Your task to perform on an android device: Open the MakeMyTrip app, I am planning to create a Solo trip plan to Honolulu, Hawaii from Jan. 24, 2024 to Jan. 29, 2024 so I want to Find flights from Detroit to Honolulu, Hawaii from Jan. 24, 2024 to Jan. 29, 2024.
Image 0: 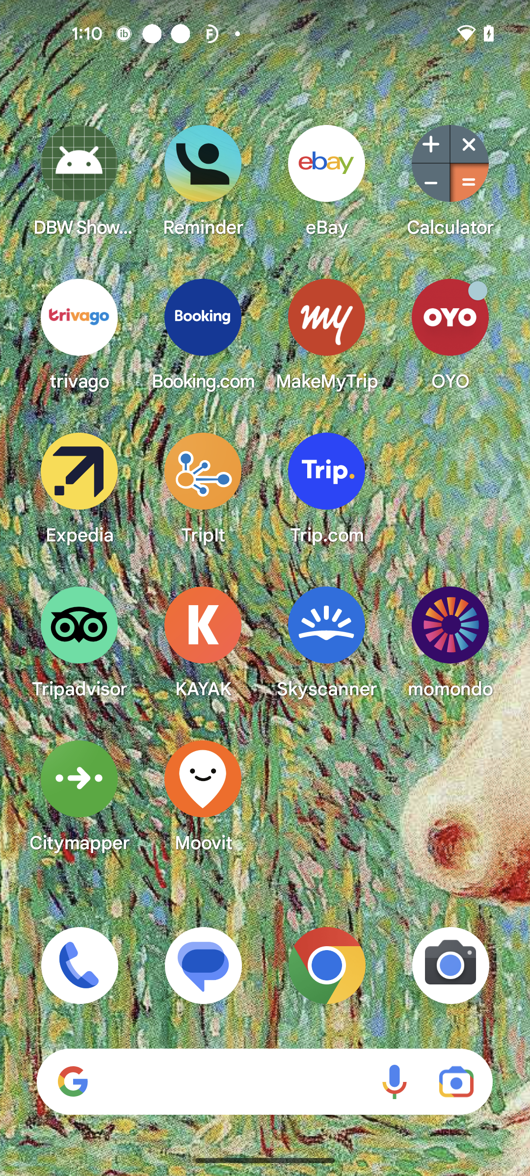
Open the MakeMyTrip app
Step 0: open app "MakeMyTrip"
Image 2: 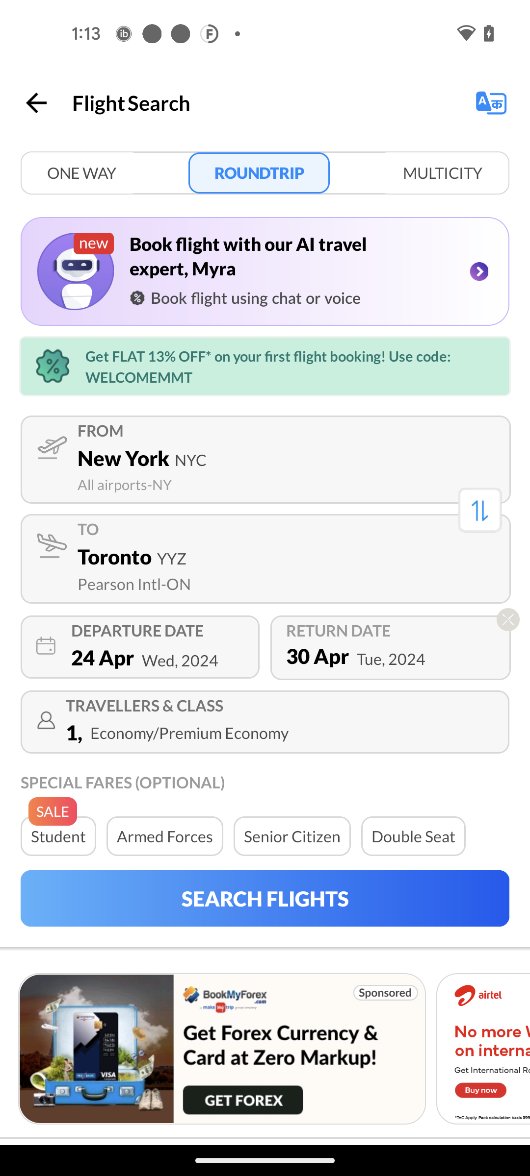
Click on the Departure city section
Step 2: click (123, 458)
Image 3: 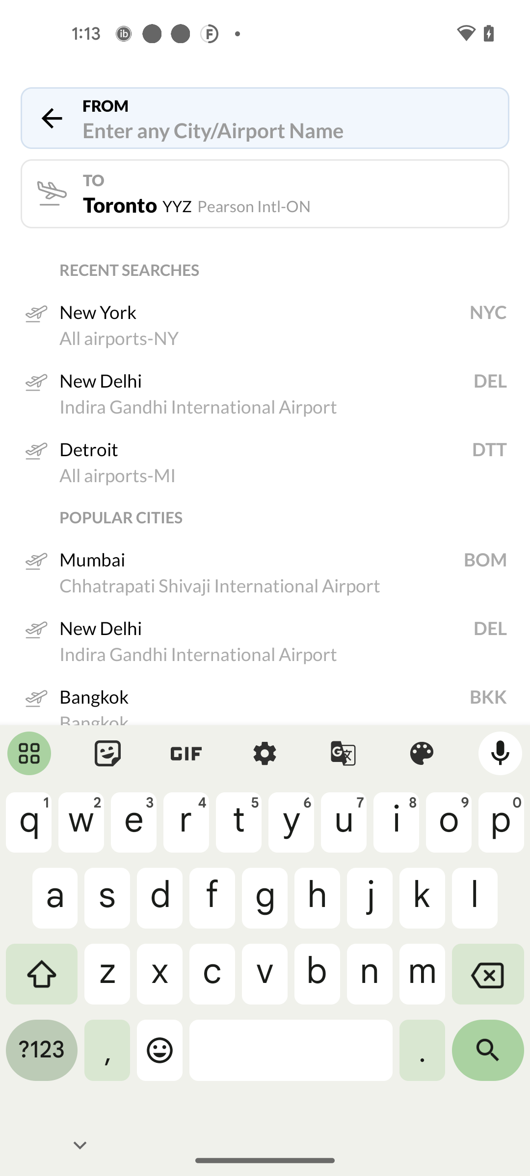
Search for Detroit city
Step 3: type "Detroit"
Image 4: 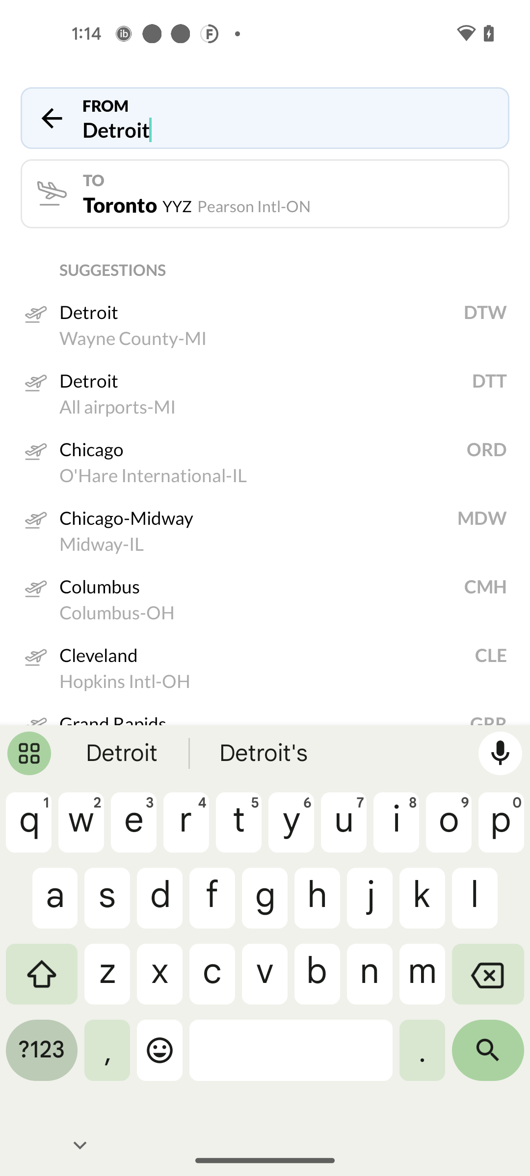
Click on the Second option from the suggestions
Step 4: click (254, 380)
Image 5: 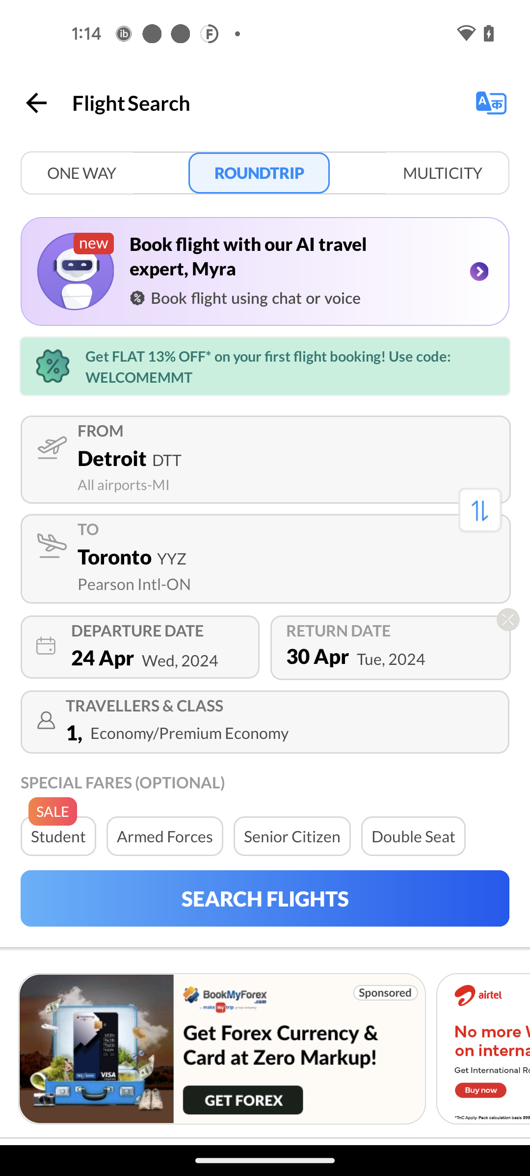
Click on the Arrival city section
Step 5: click (114, 556)
Image 6: 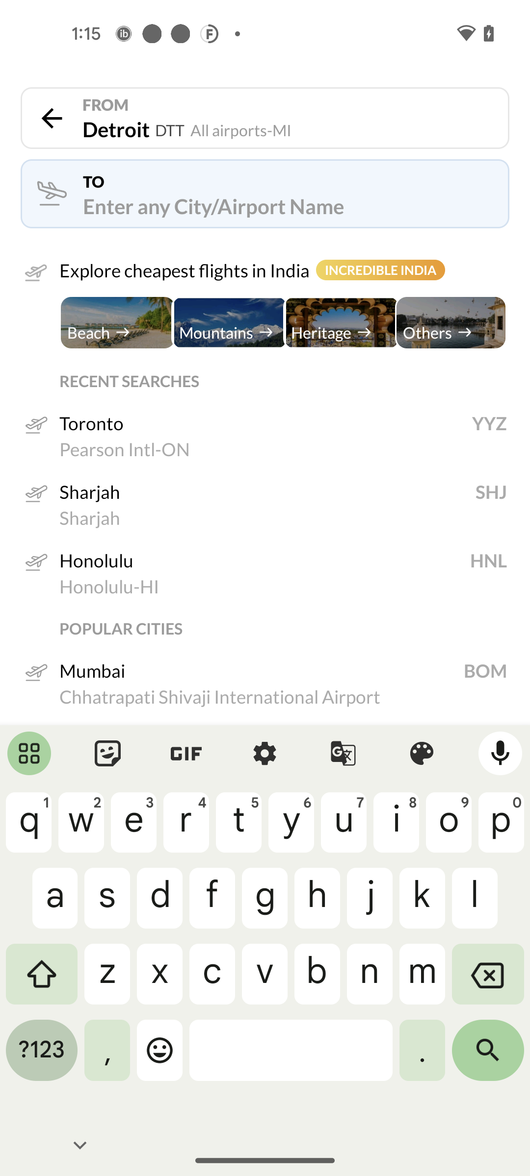
Search for Honolulu 
Step 6: type "Honolulu"
Image 7: 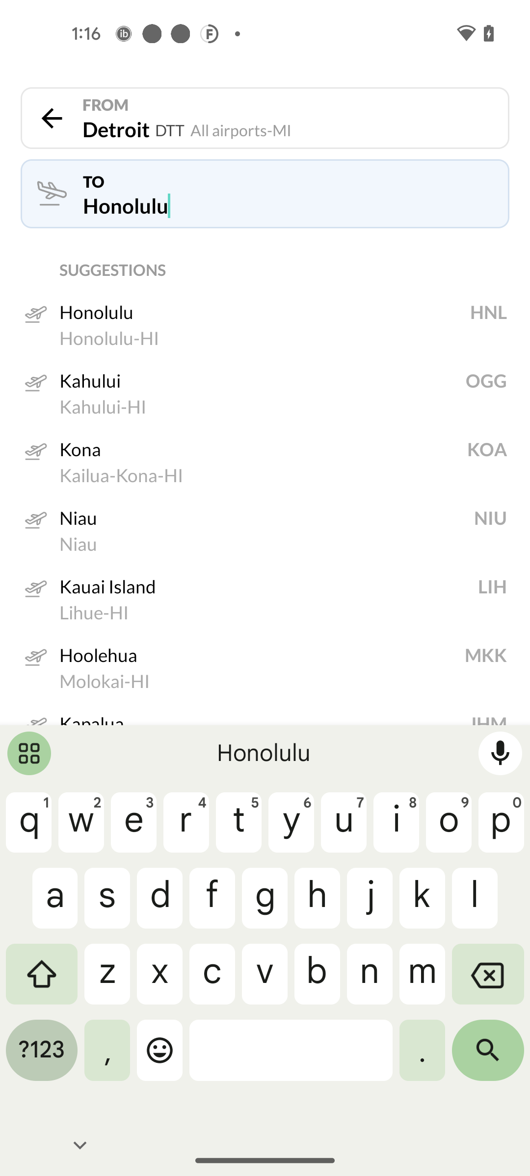
Select the first option from suggestions
Step 7: click (253, 312)
Image 8: 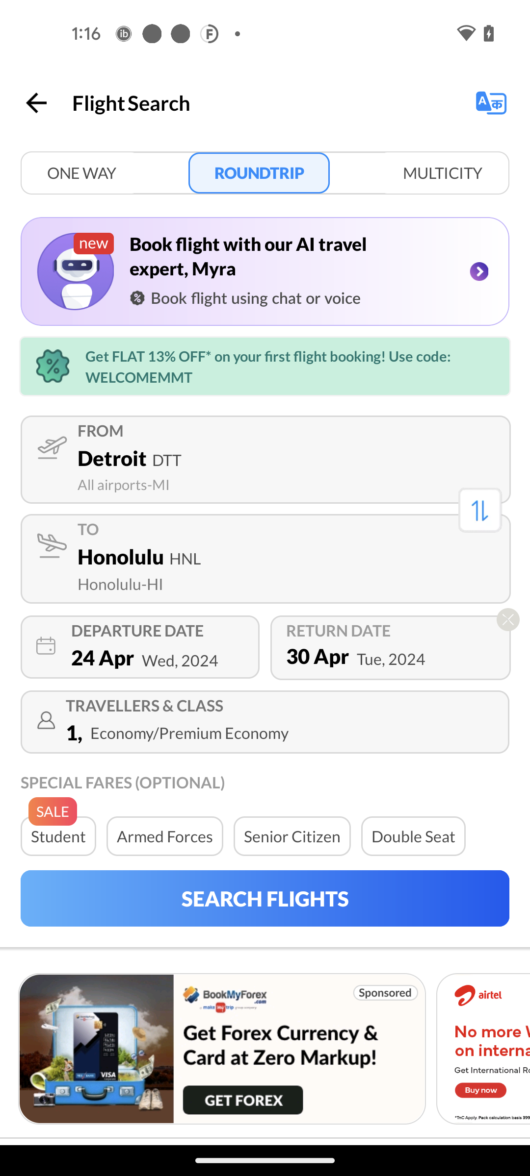
Click on the Departure Date section
Step 8: click (103, 658)
Image 10: 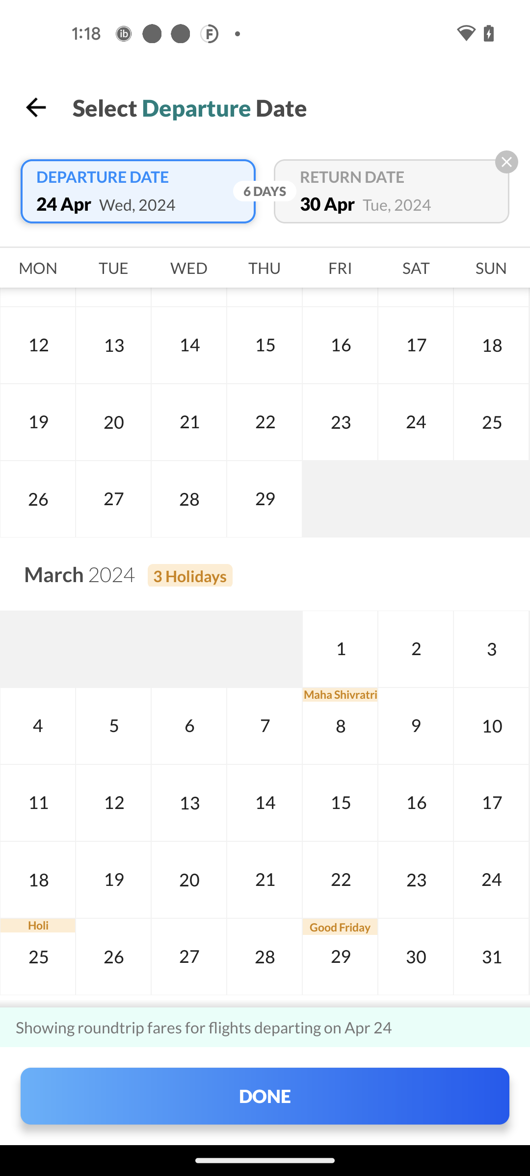
Swipe down to January month
Step 10: scroll up
Image 11: 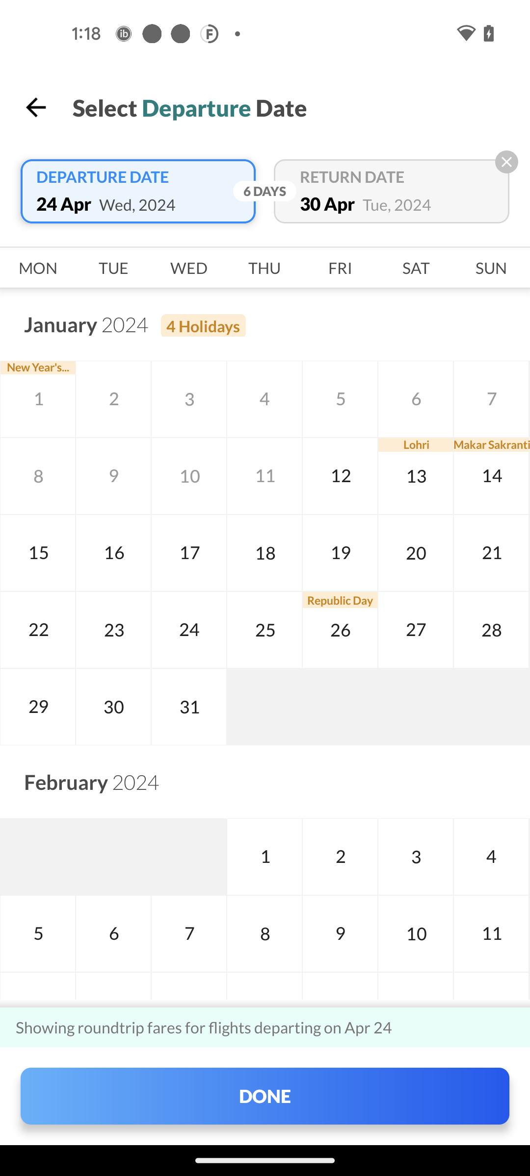
Select the Departure Date Jan. 24, 2024
Step 11: click (188, 630)
Image 12: 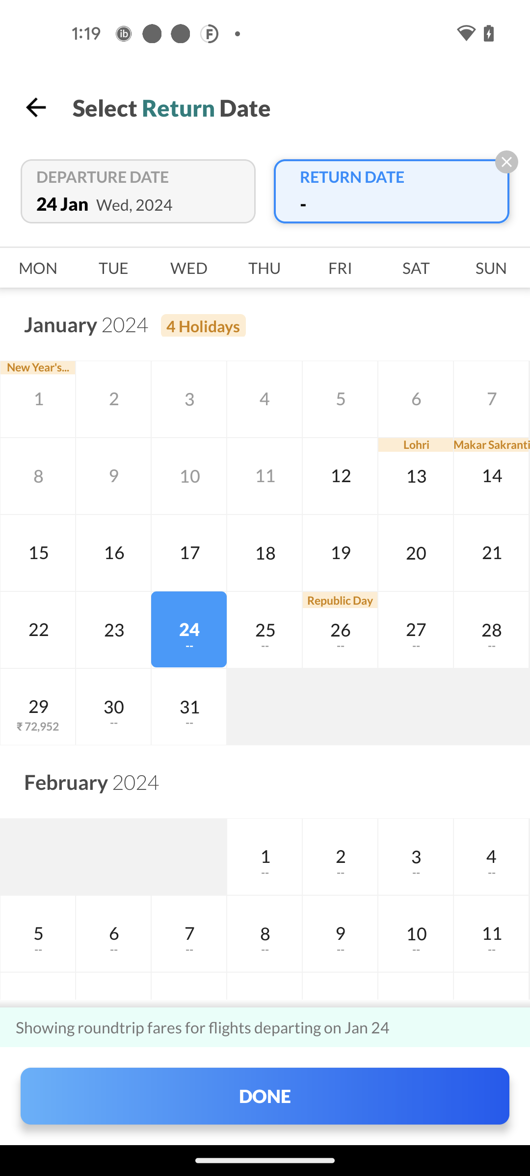
Select the Return Date Jan. 29, 2024
Step 12: click (38, 707)
Image 13: 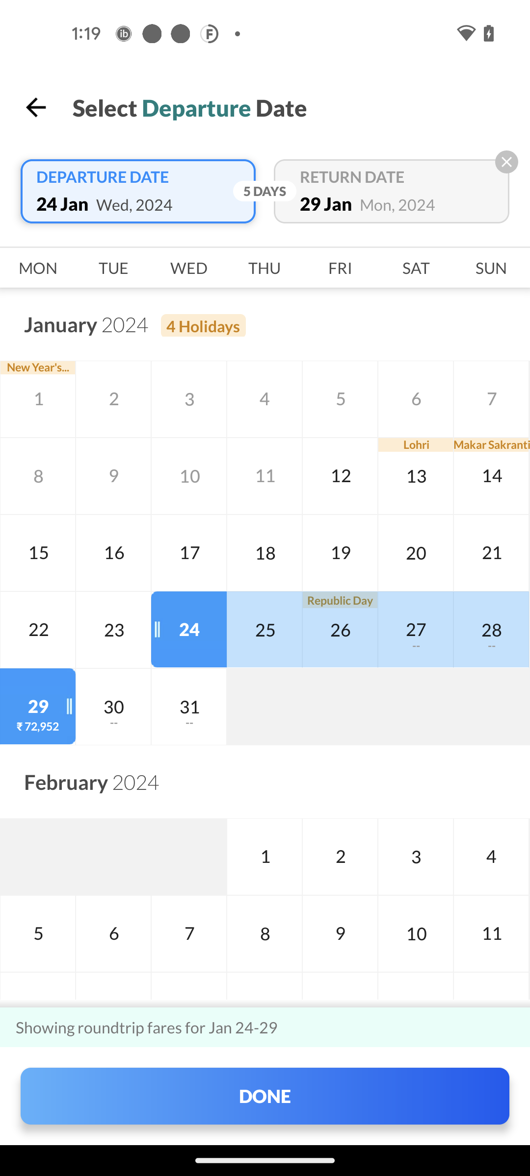
Click on the Done button
Step 13: click (264, 1087)
Image 14: 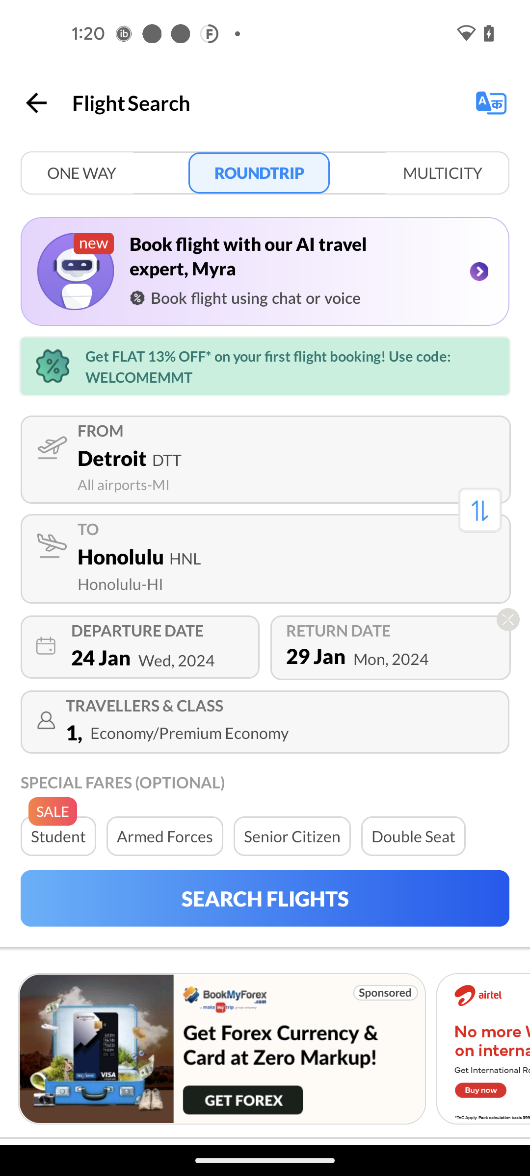
Click on the Travellers & class section
Step 14: click (135, 721)
Image 15: 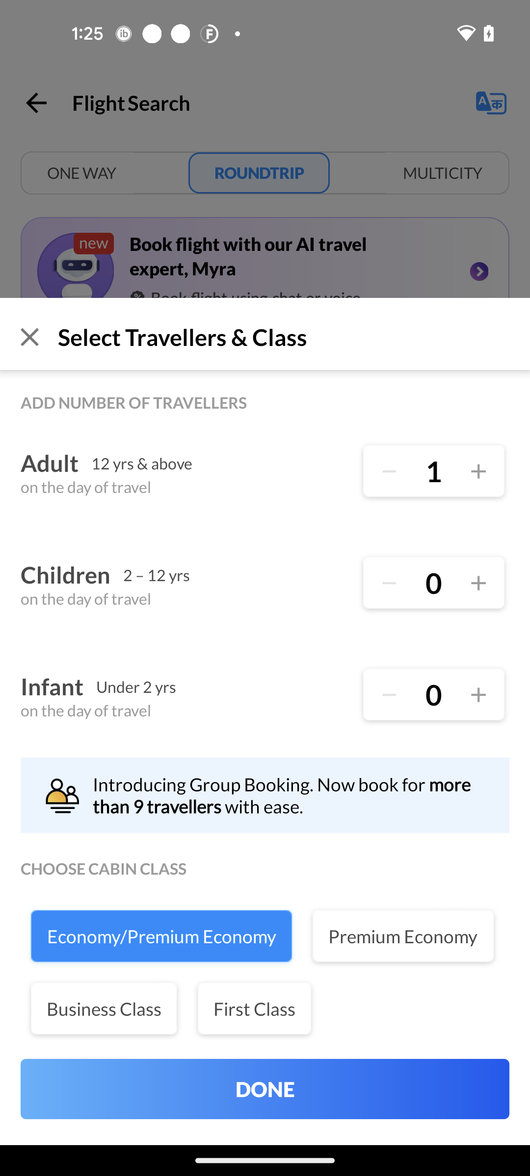
Select the Bussiness Class 
Step 15: click (104, 1009)
Image 16: 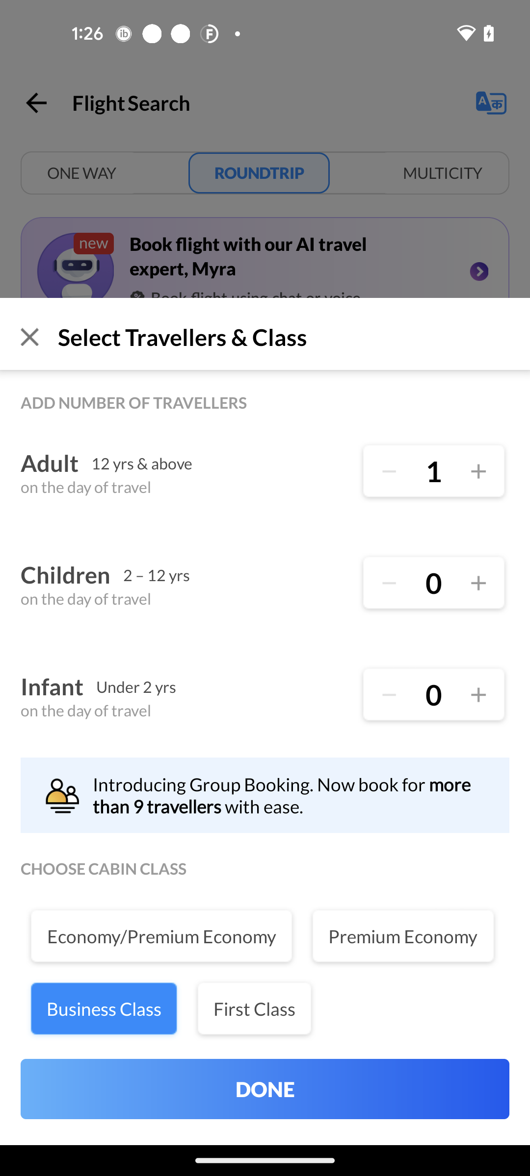
Click on the Done button
Step 16: click (265, 1089)
Image 17: 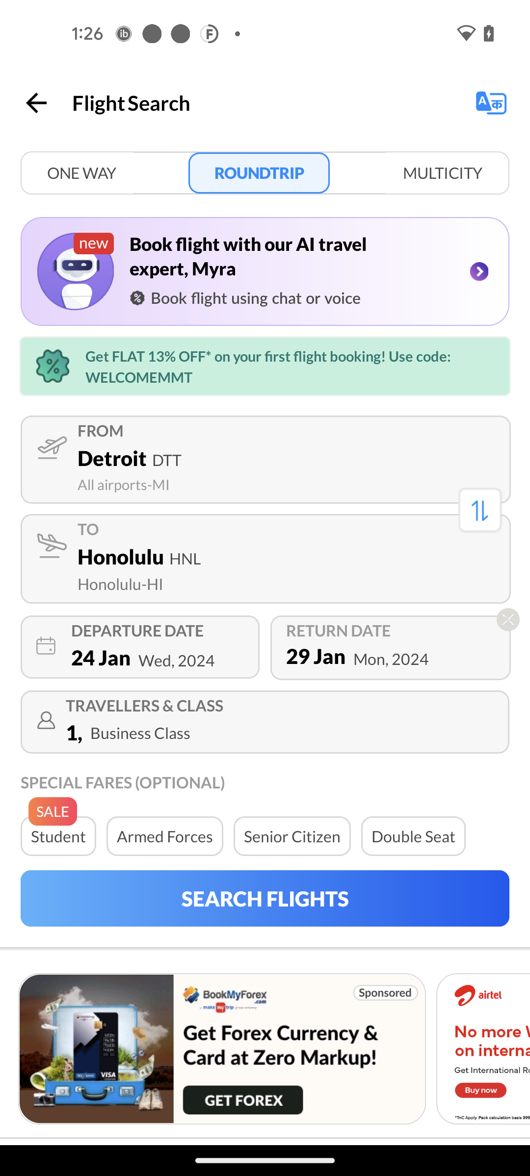
Click on the Search Flights button
Step 17: click (265, 898)
Image 18: 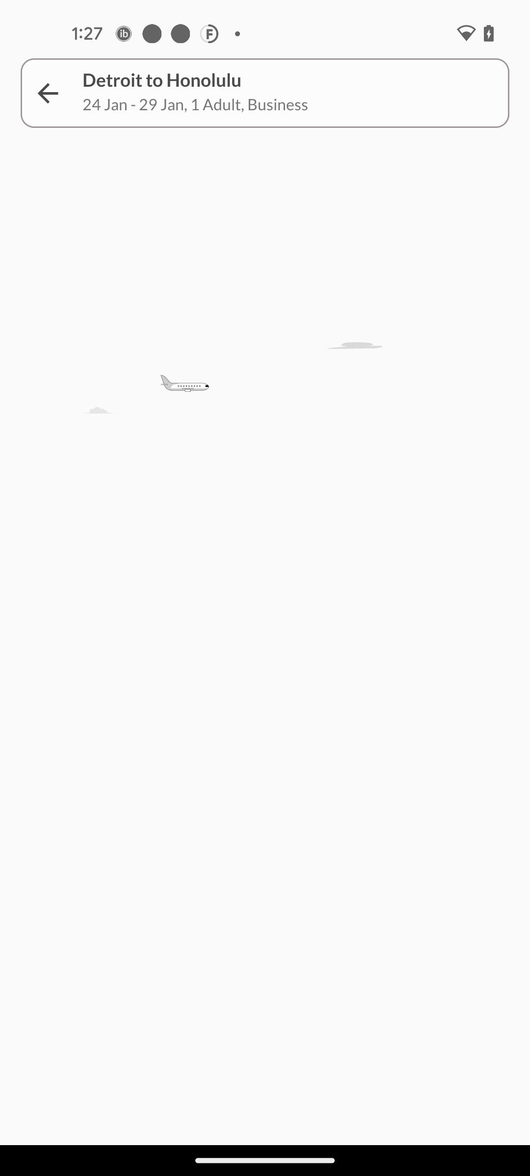
Click on the Search Flights button
Step 18: wait
Image 19: 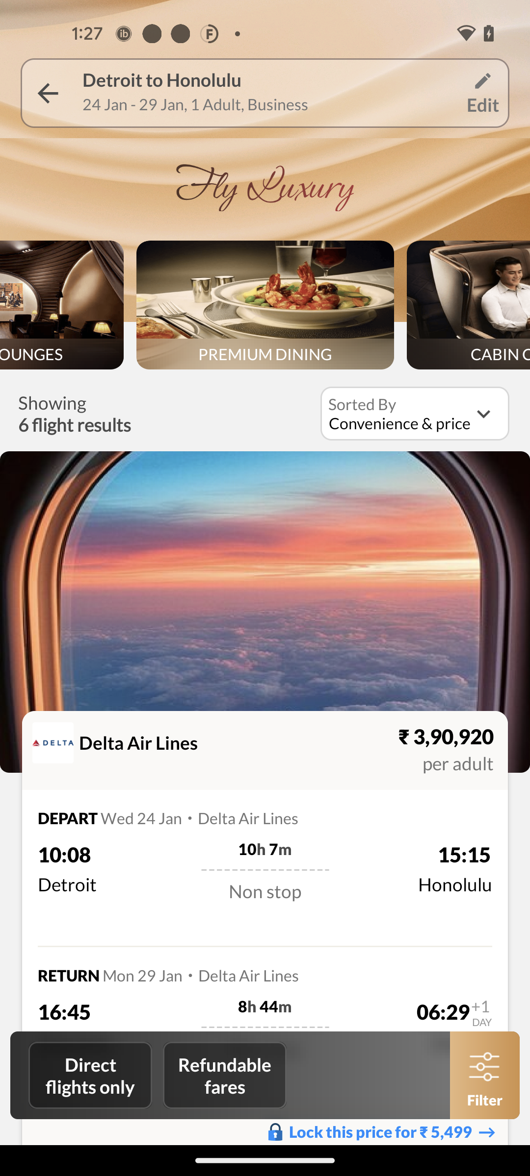
Swipe up to view flights
Step 19: scroll down